Your task to perform on an android device: I want to save the speech on Data Analytics I just recorded for my office.
Image 1: 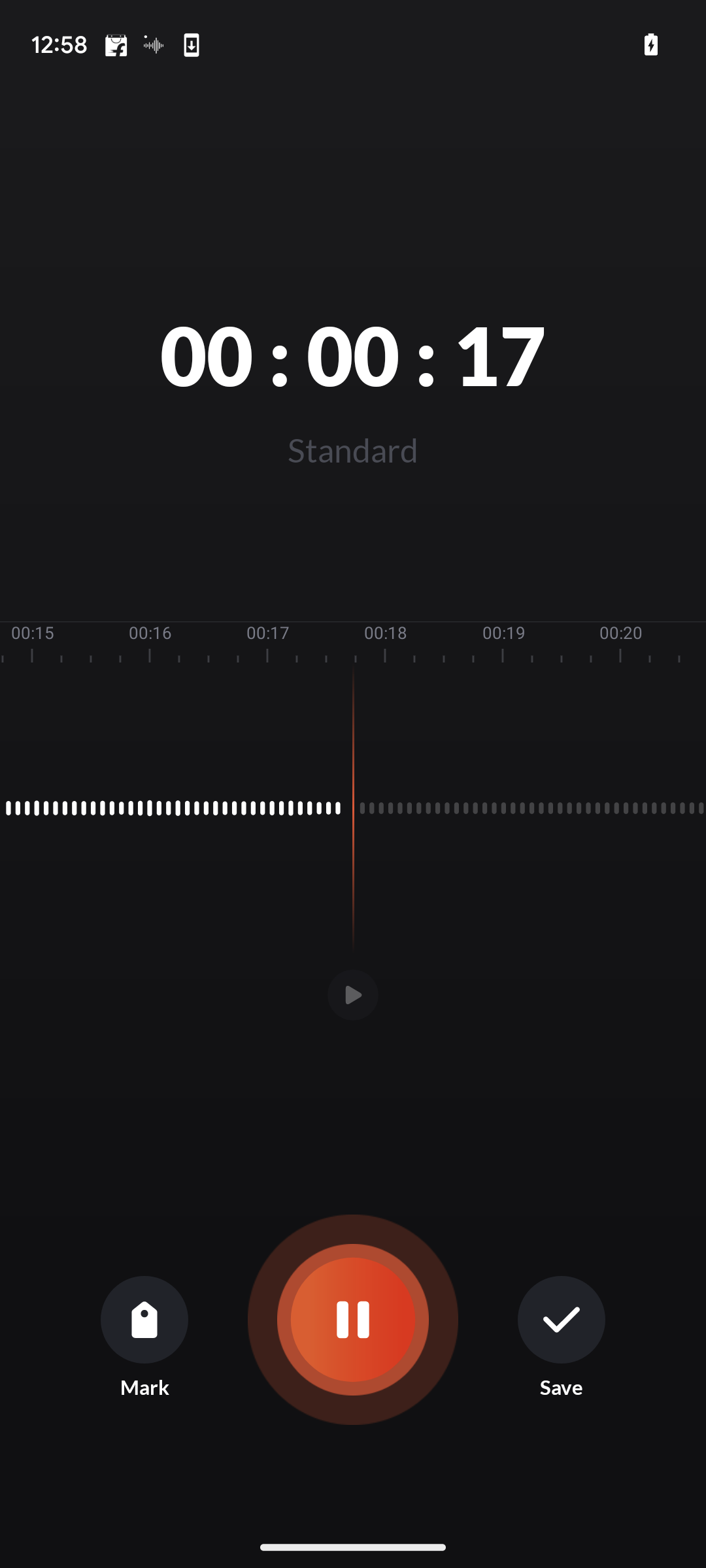
Click on the save button on the bottom right side of the screen.
Step 1: click (562, 1319)
Image 2: 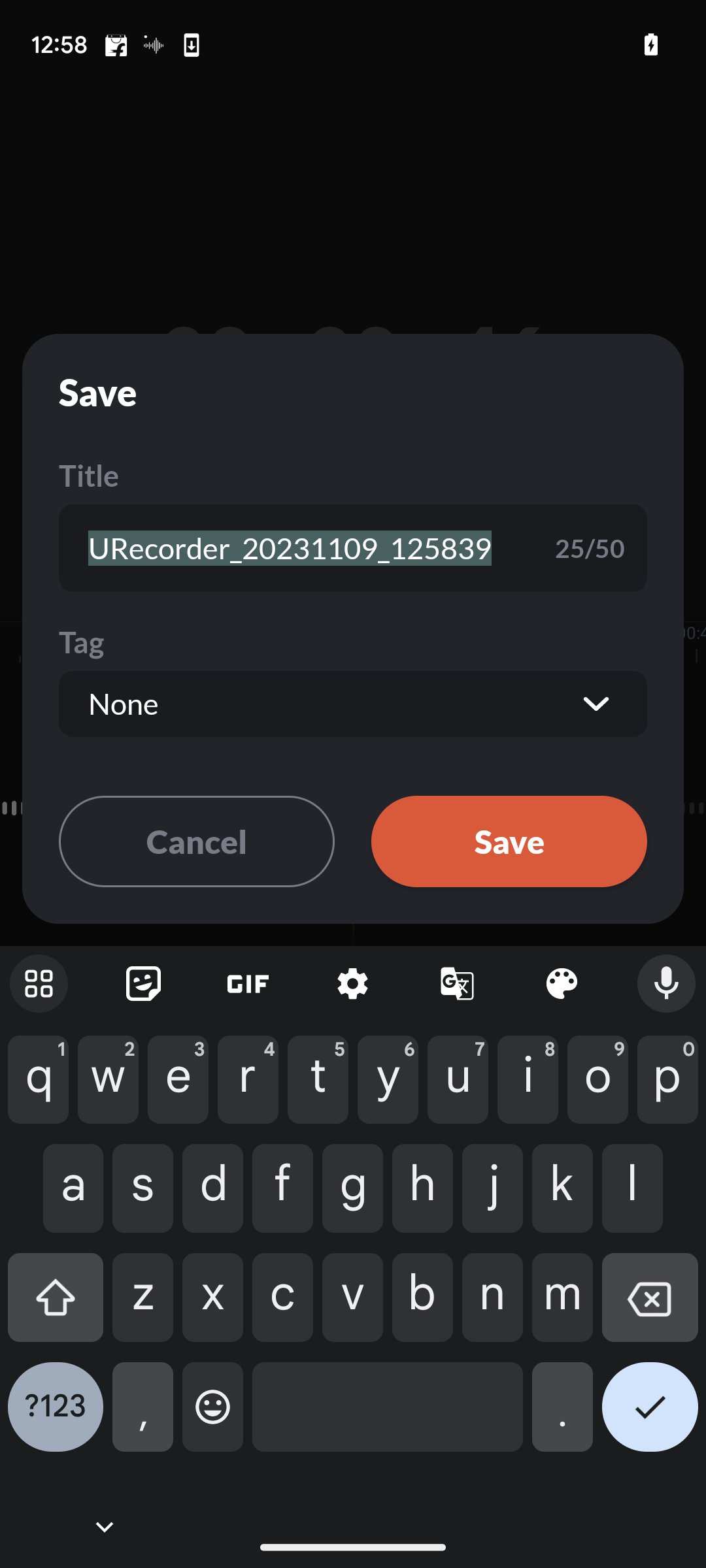
Click on the save button.
Step 2: click (509, 841)